Your task to perform on an android device: I would like to identify the plants by snapping a picture of them on the Leafsnap app to learn about which species they are
Image 0: 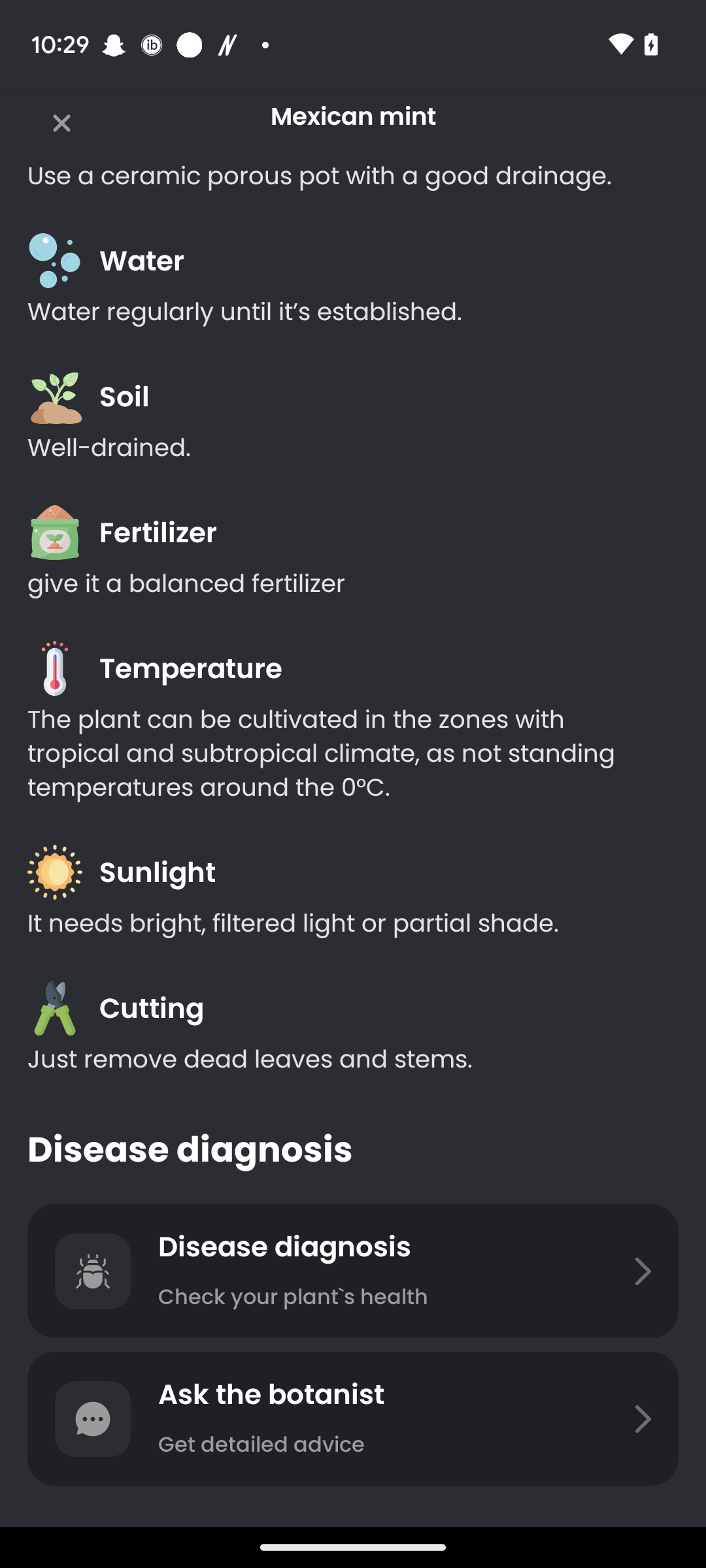
Open the Leafsnap app
Step 0: open app "LeafSnap"
Image 1: 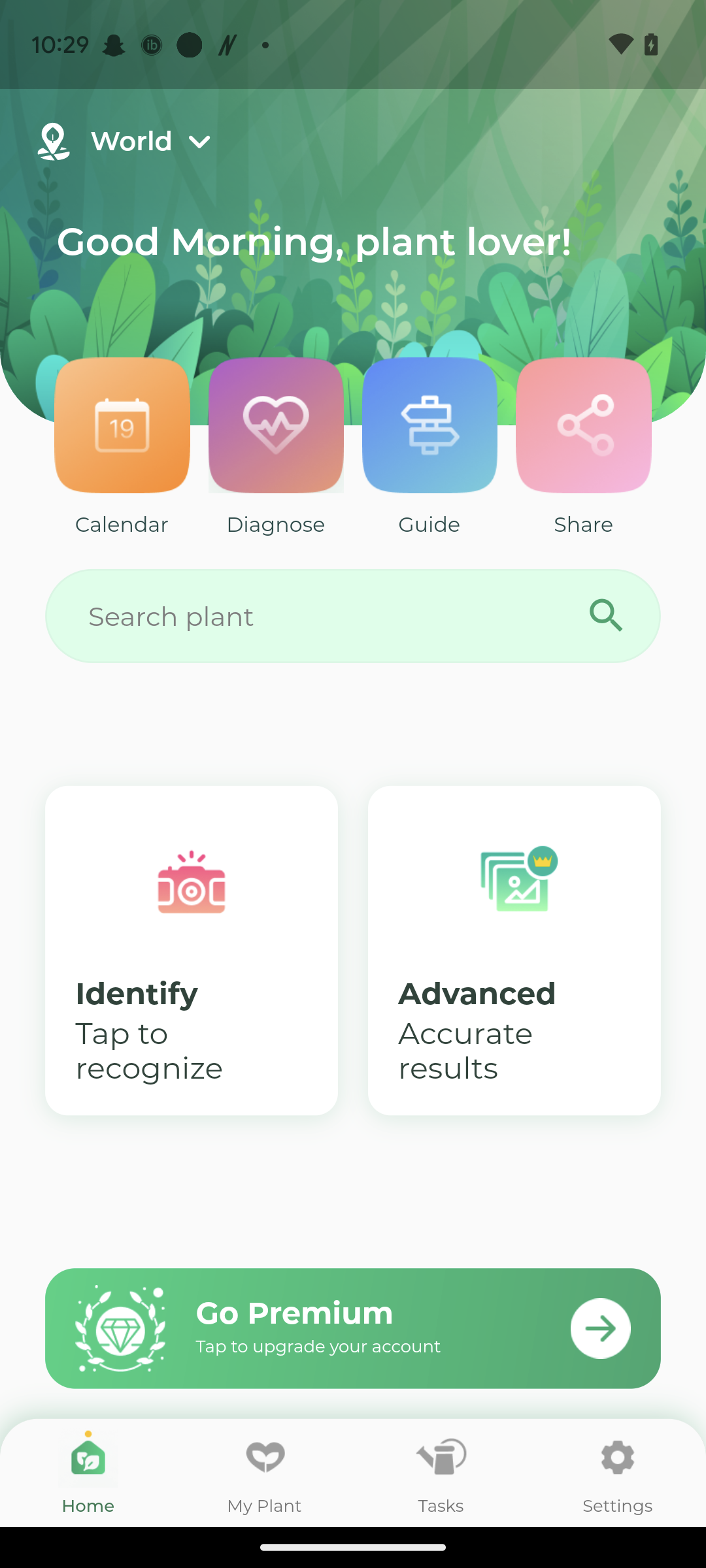
Click on the my plat icon option
Step 1: click (265, 1473)
Image 2: 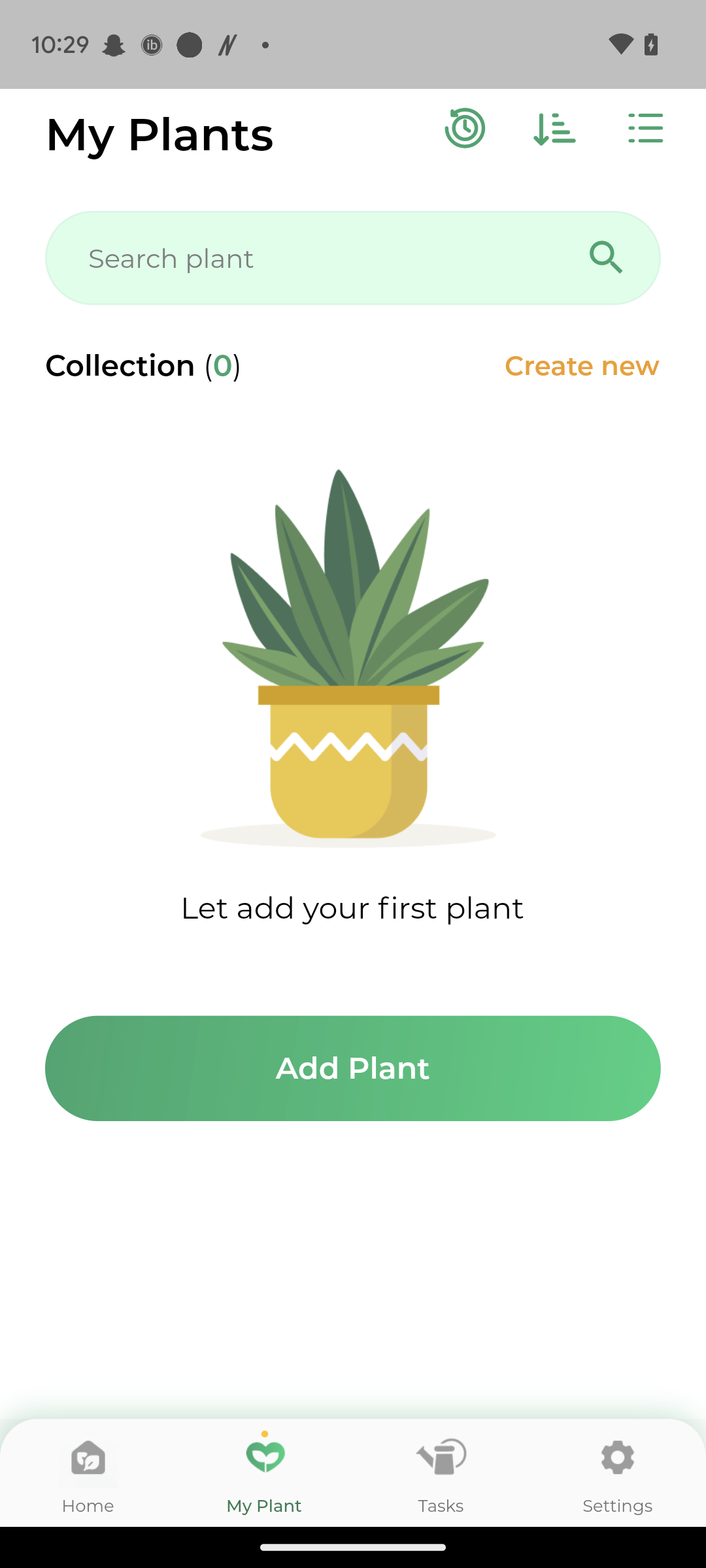
Click on the Add plant button 
Step 2: click (352, 1068)
Image 3: 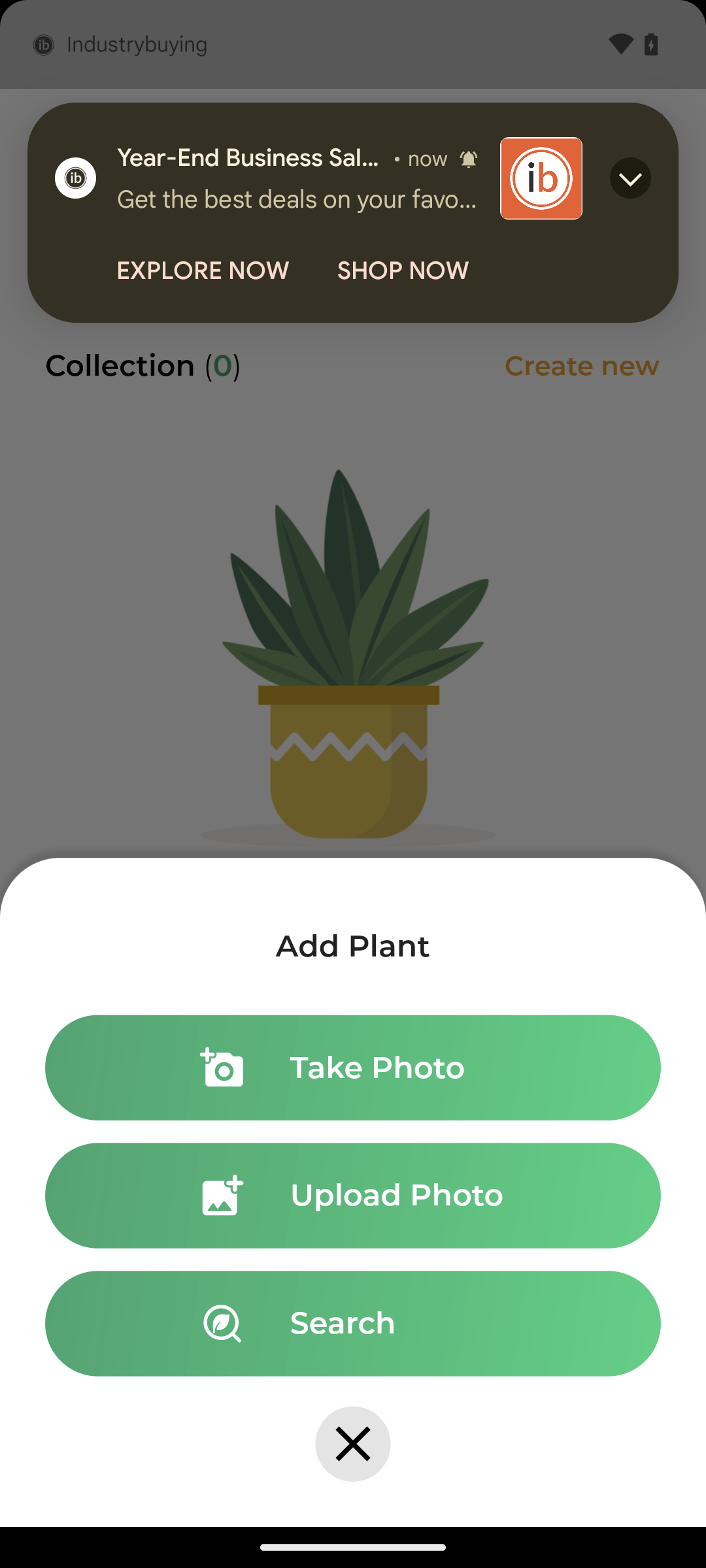
Click on the upload photo button 
Step 3: click (352, 1195)
Image 4: 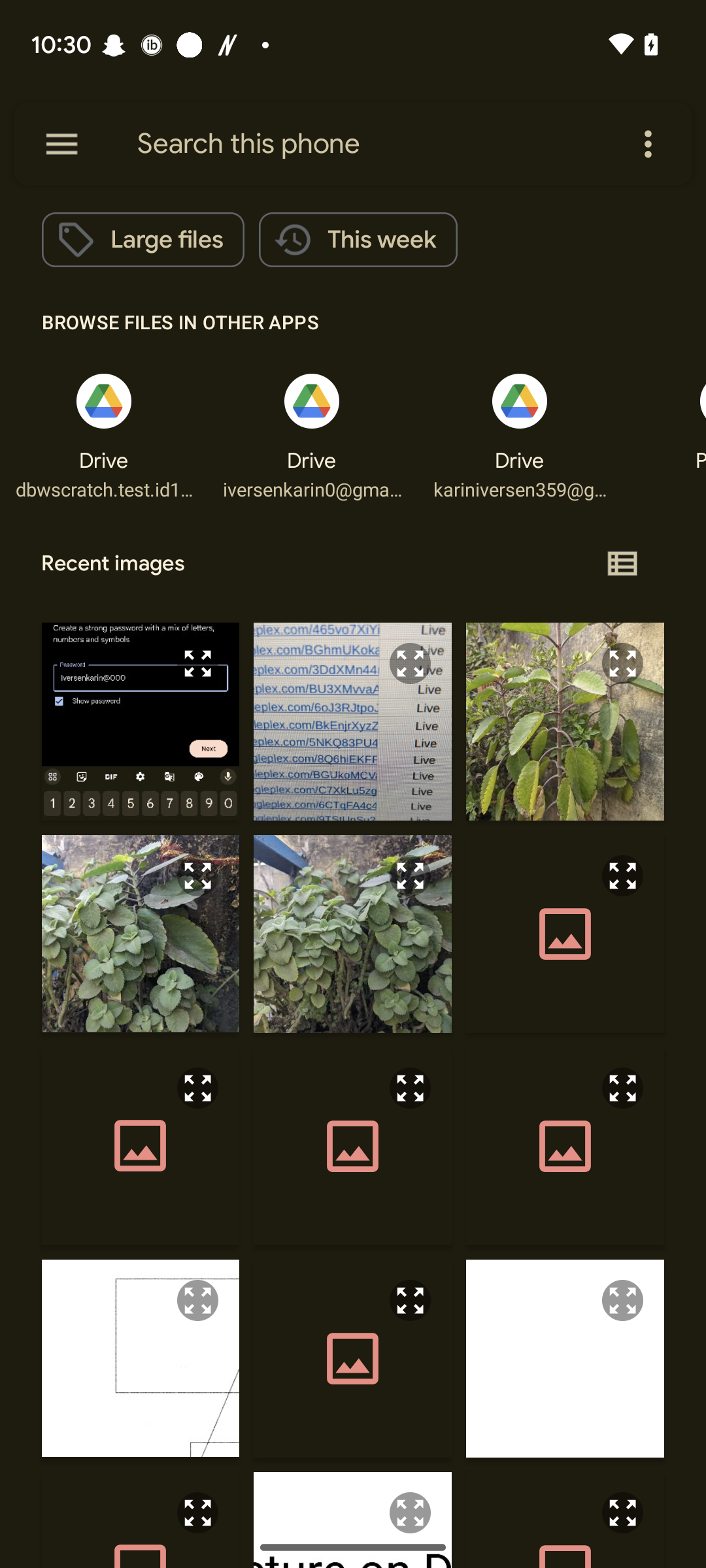
Click on the fifth image 
Step 4: click (352, 934)
Image 6: 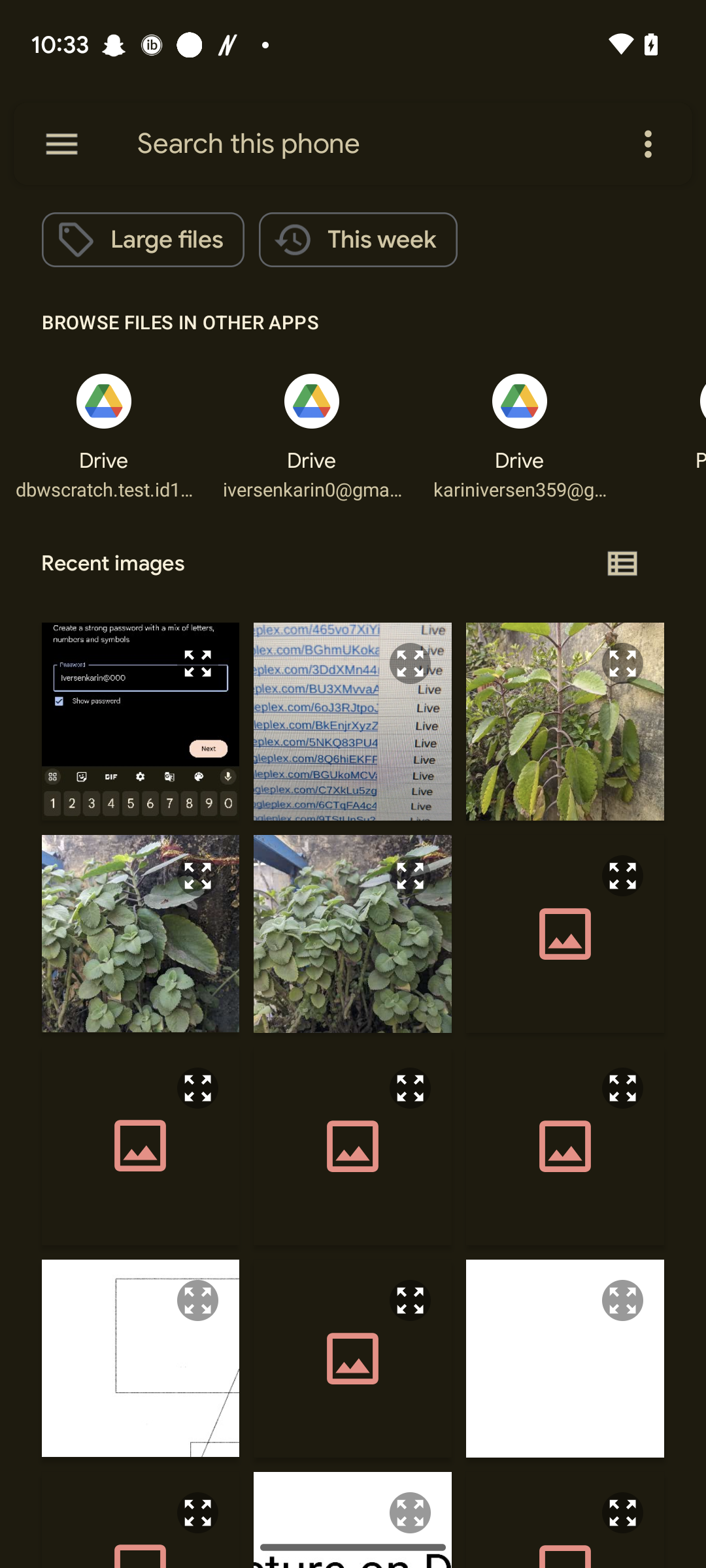
Click on the fifth image 
Step 6: wait
Image 7: 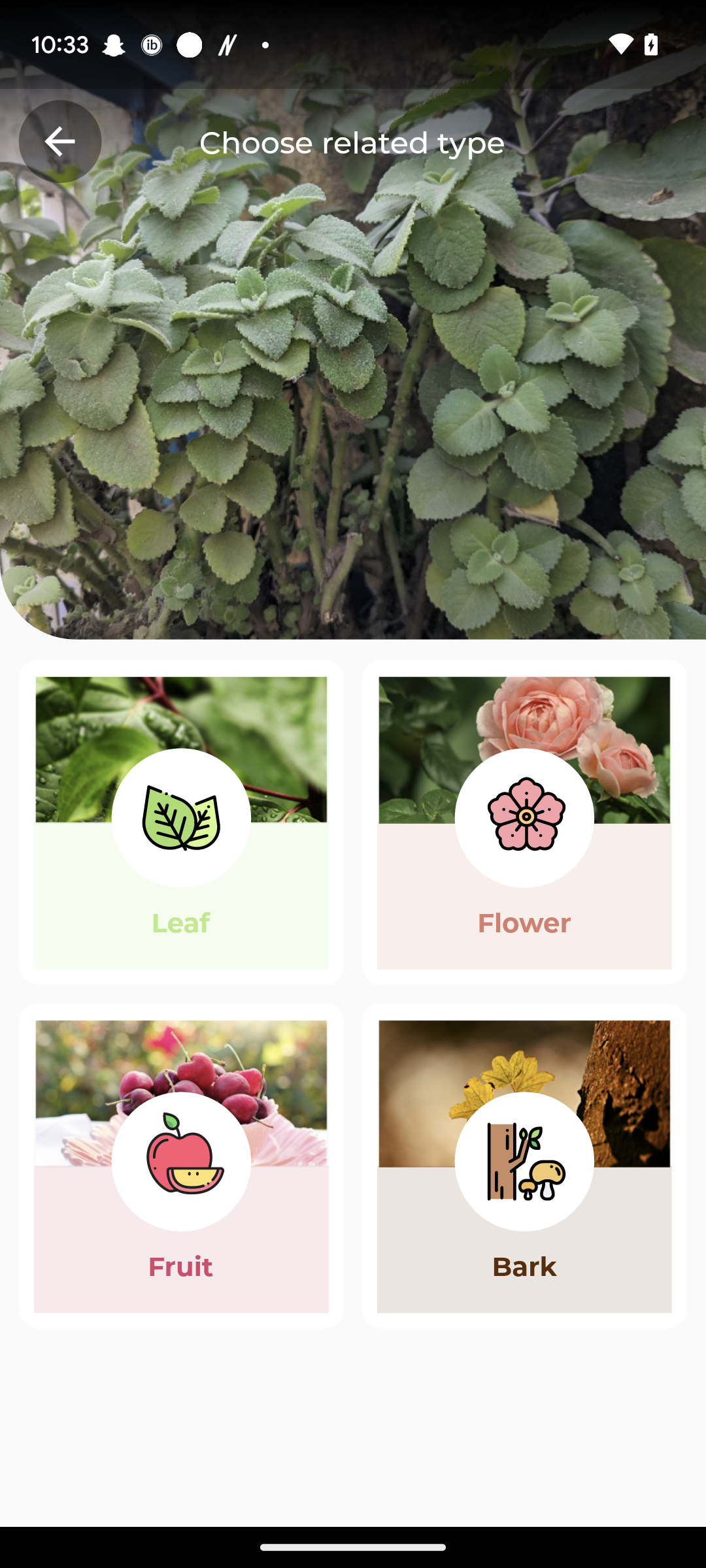
Click on the leaf option
Step 7: click (181, 822)
Image 8: 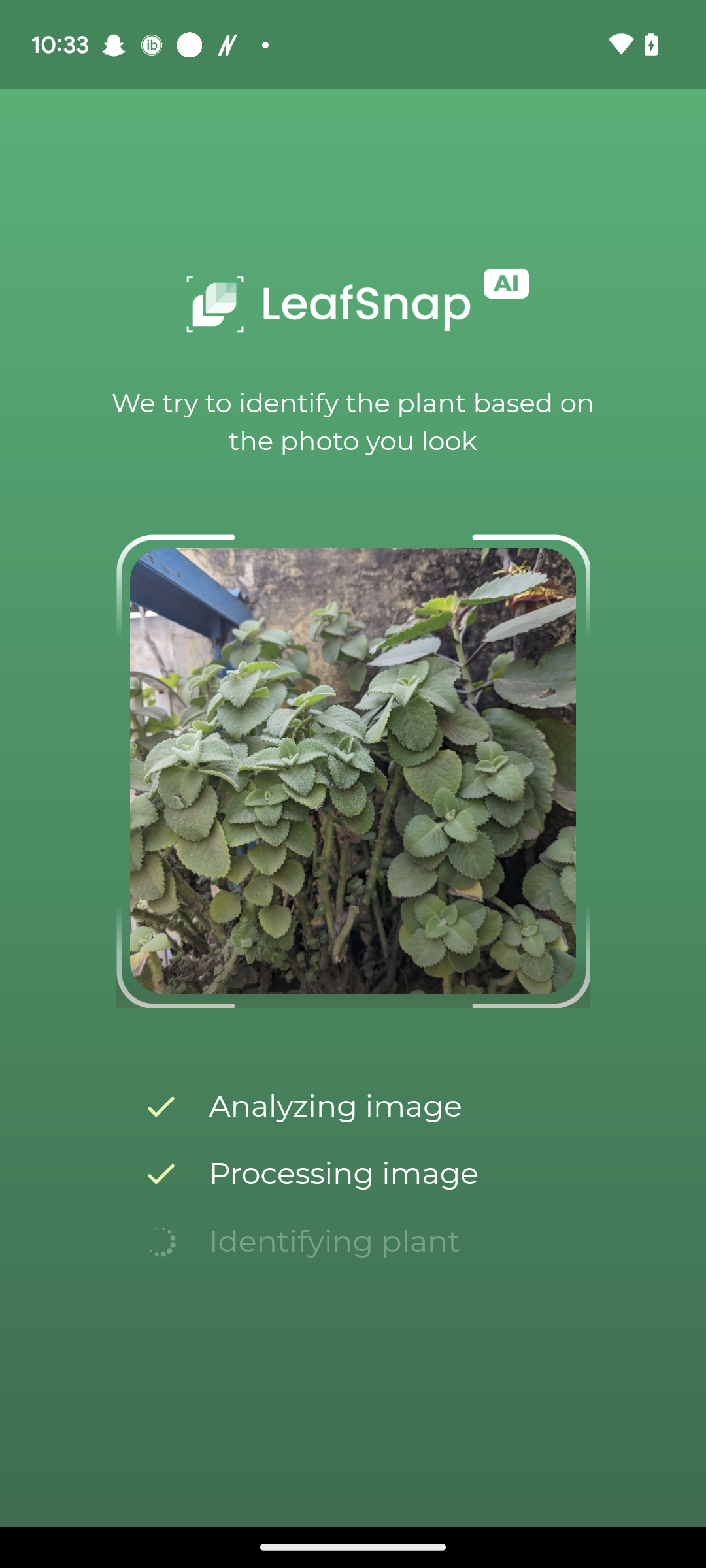
Click on the leaf option
Step 8: wait